Your task to perform on an android device: Perform advanced arithmetic operations on the Calcu app.
Image 0: 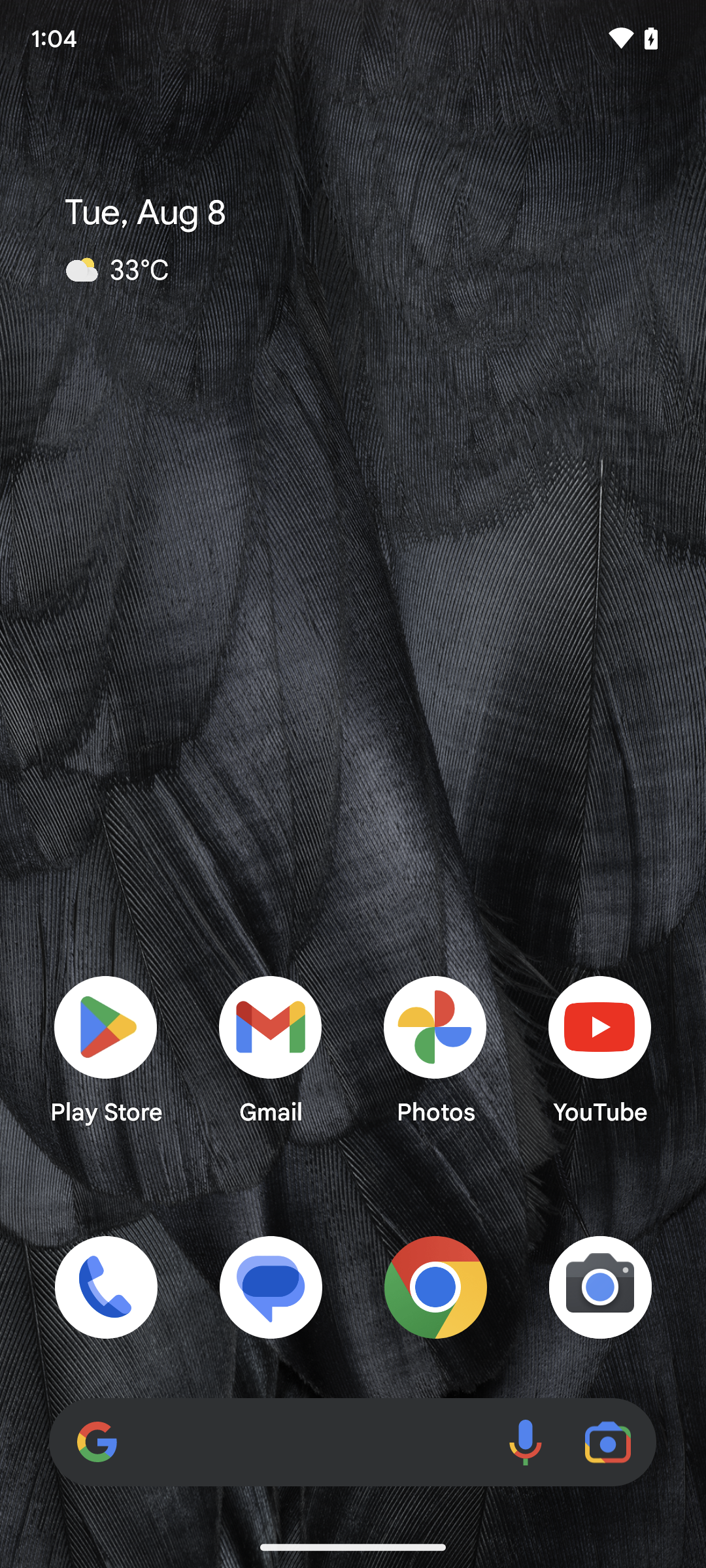
Open the Calcu app.
Step 0: open app "CALCU"
Image 1: 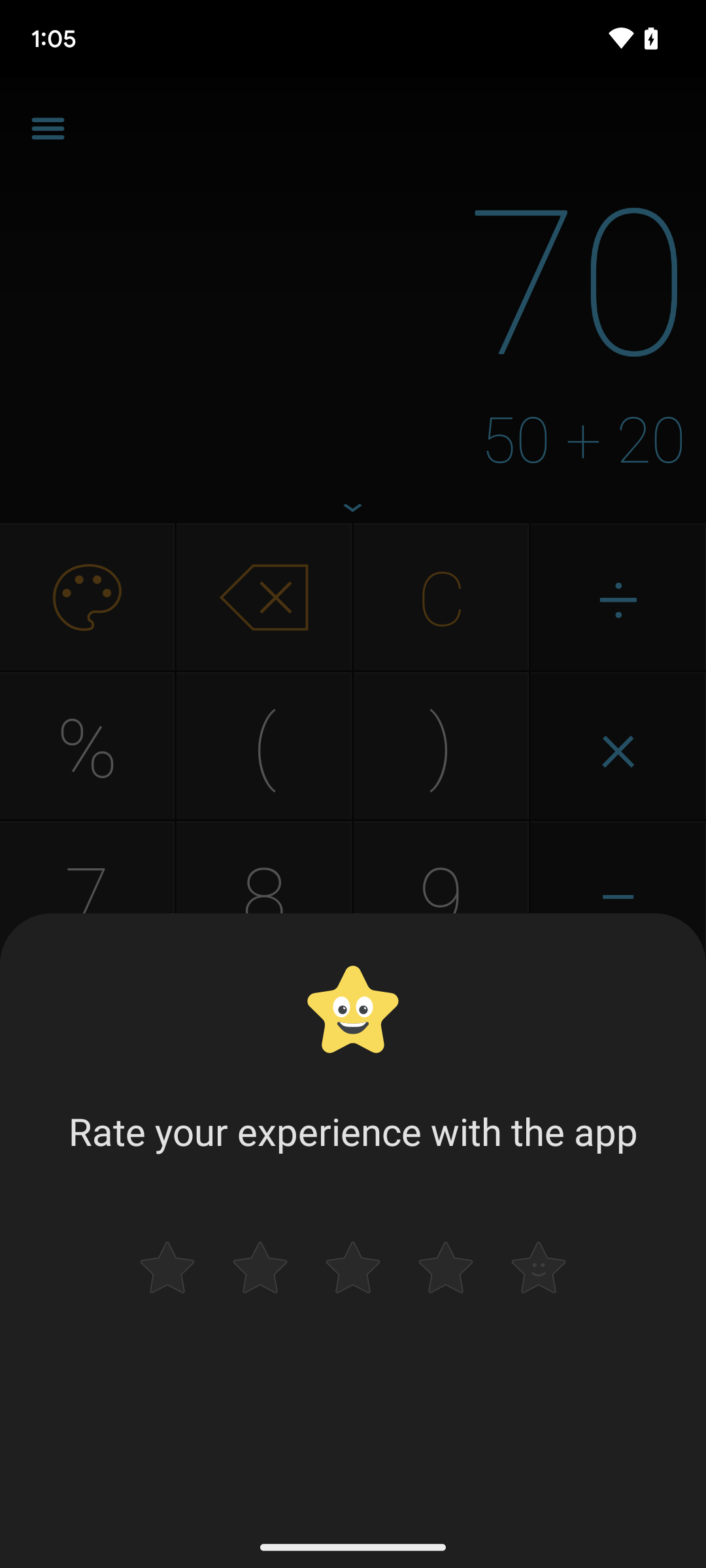
Open the Calcu app.
Step 1: wait
Image 2: 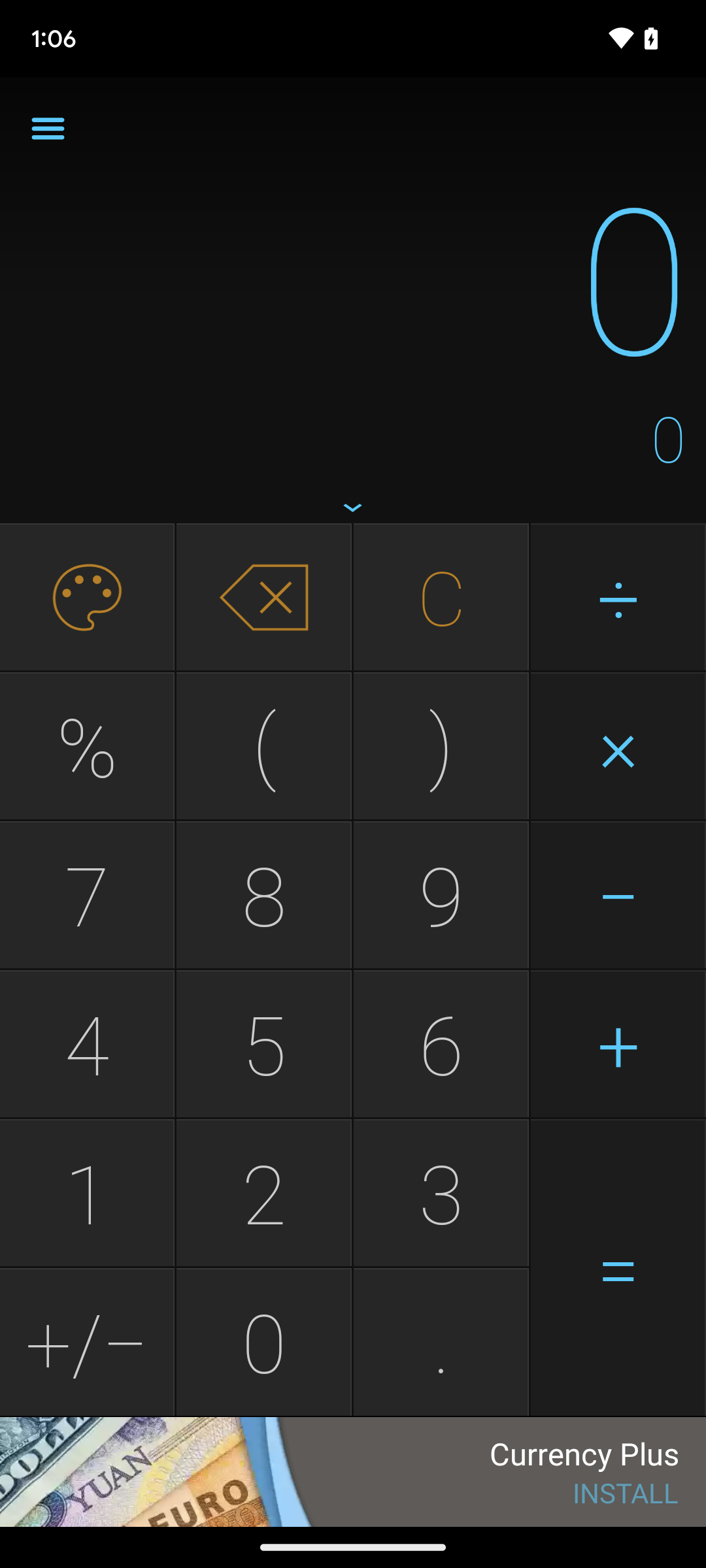
Scroll up to view more operations.
Step 2: scroll down
Image 3: 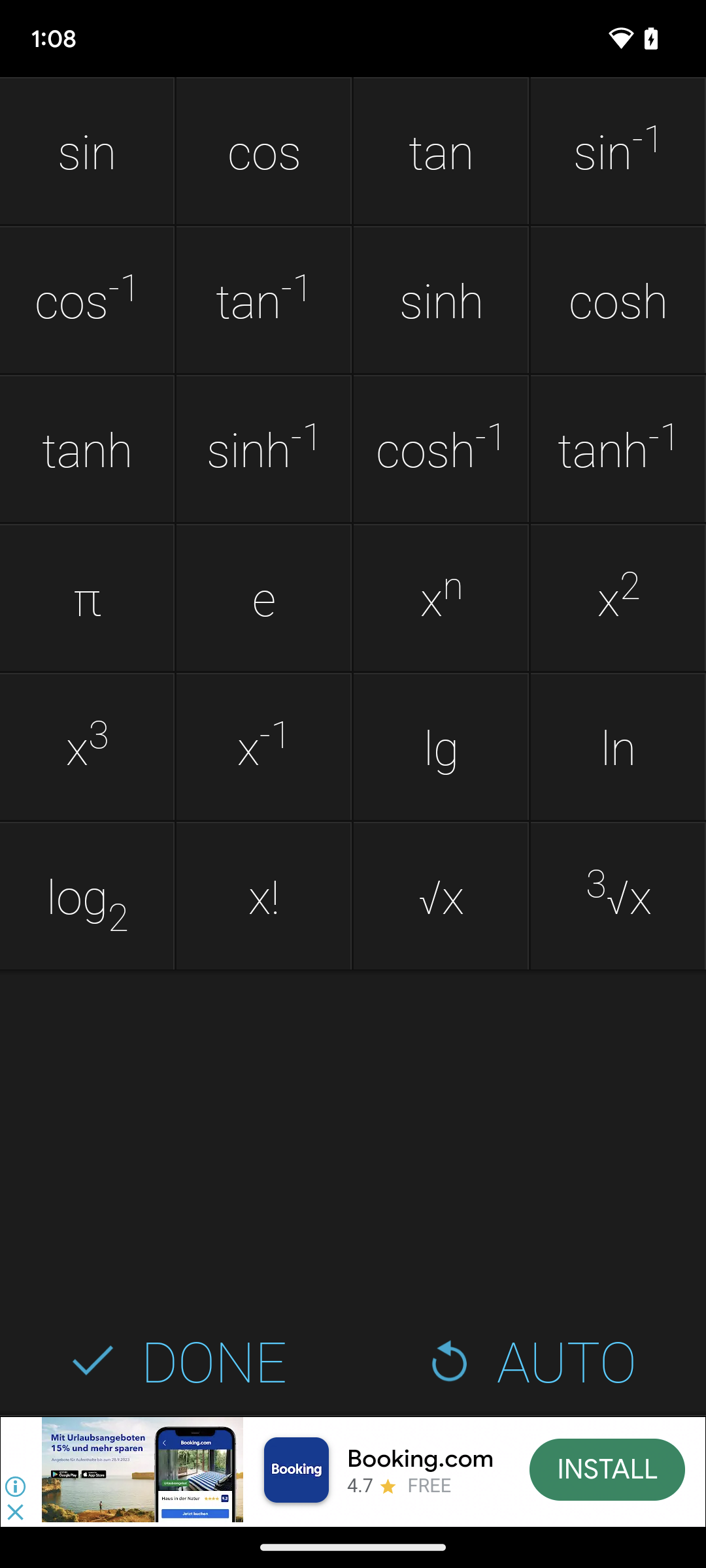
Put the number in and operate it.
Step 3: click (618, 895)
Image 4: 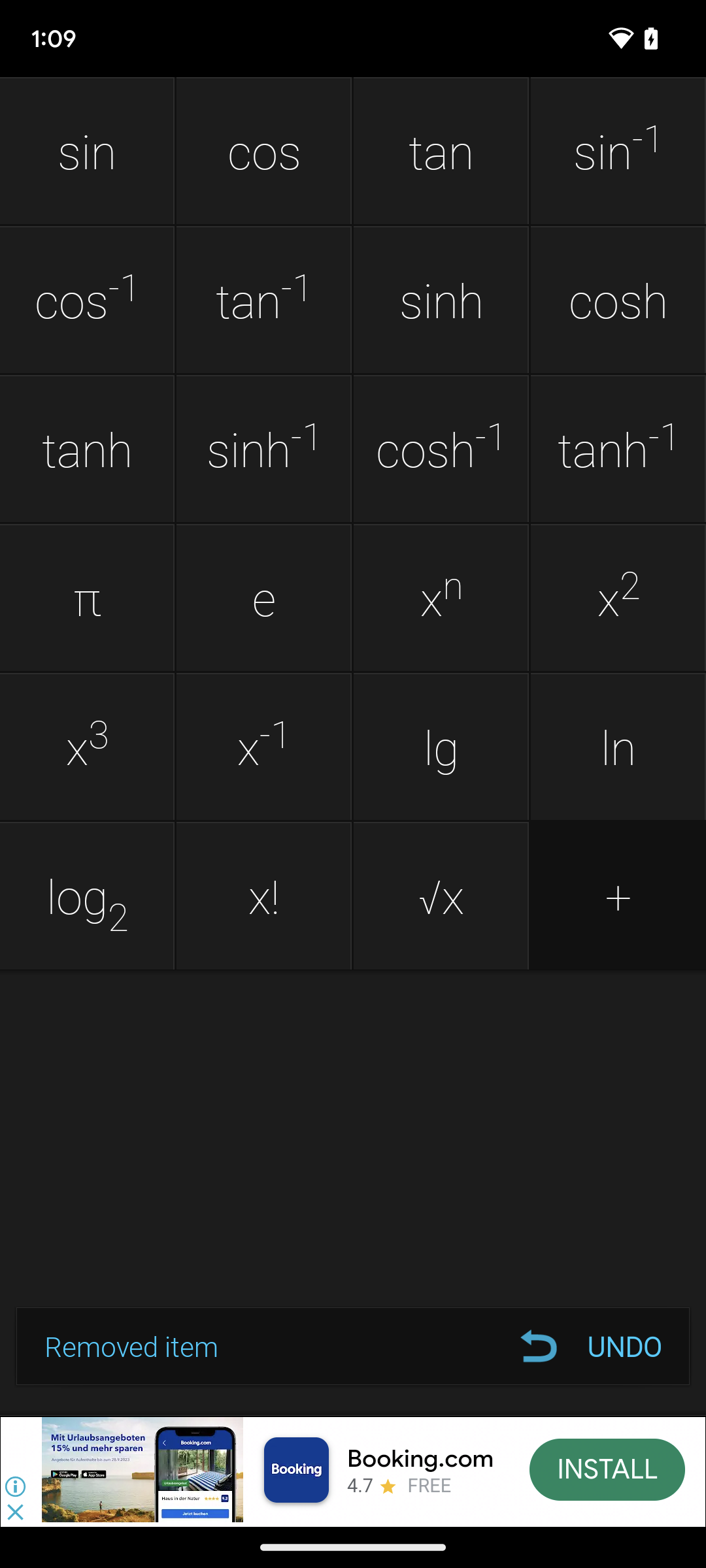
Put the number in and operate it.
Step 4: wait
Image 5: 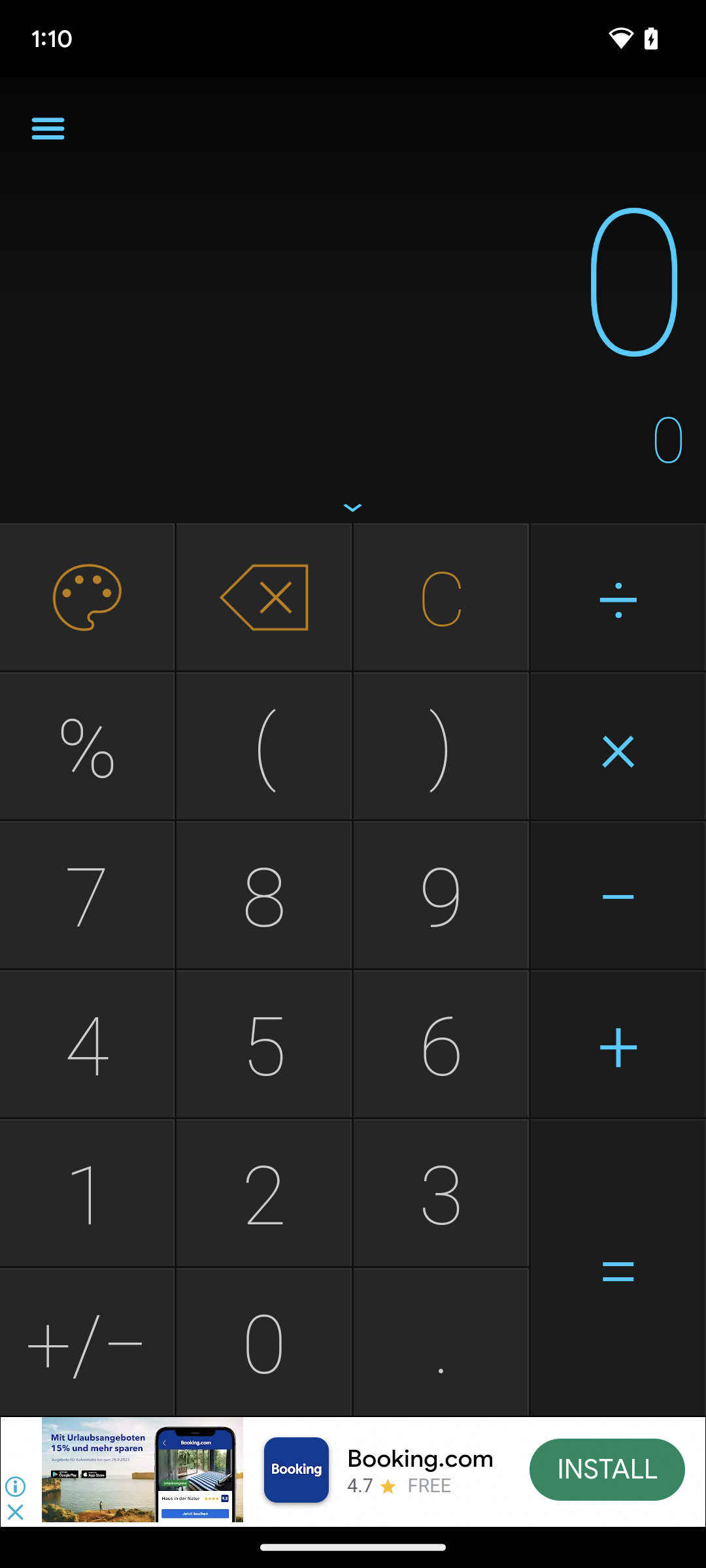
Put the number in and operate it.
Step 5: click (273, 888)
Image 6: 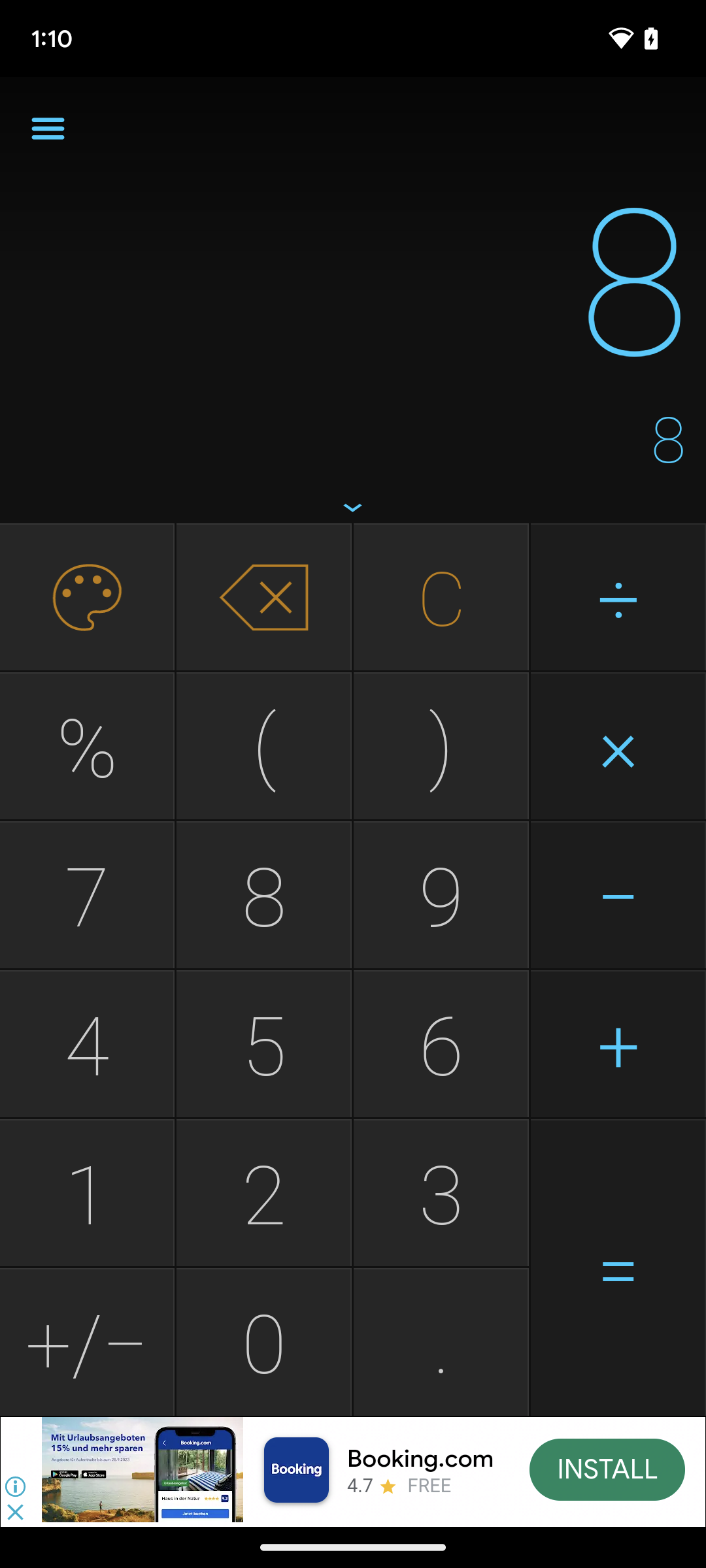
Apply operation
Step 6: scroll down
Image 8: 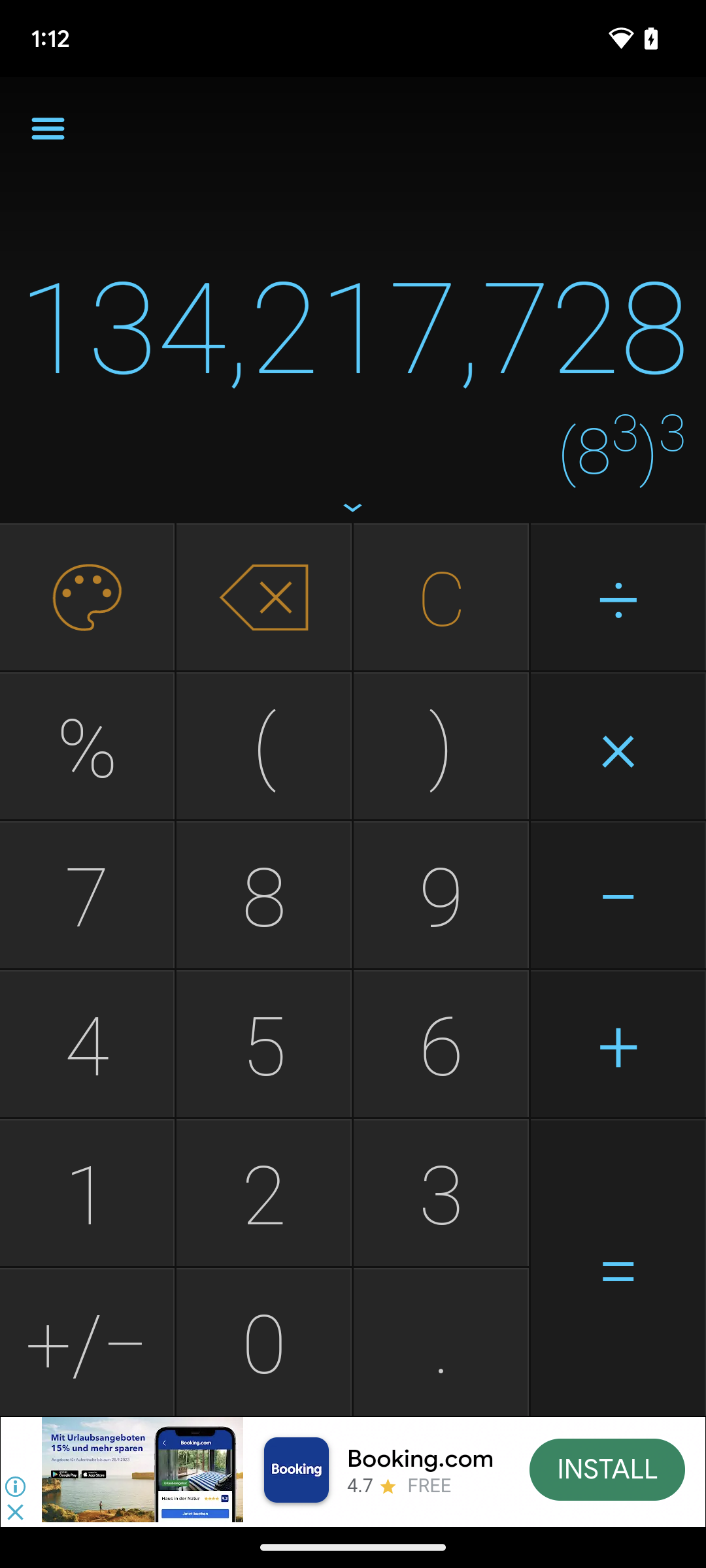
Apply operation
Step 8: wait